Your task to perform on an android device: I want to compare the 2020 Apple MacBook Air Laptop with related items in the Ubuy app.
Image 0: 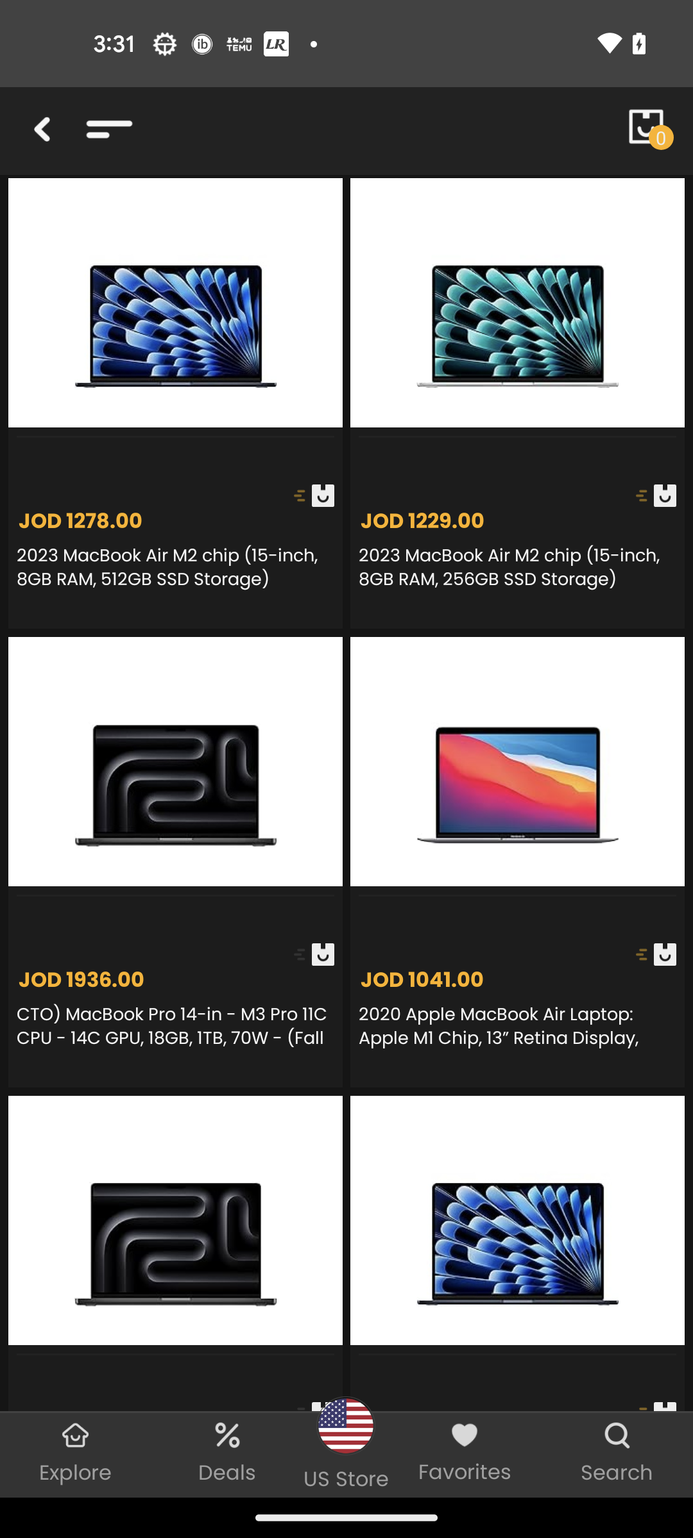
Open the 2020 Apple MacBook Air Laptop
Step 0: click (525, 777)
Image 1: 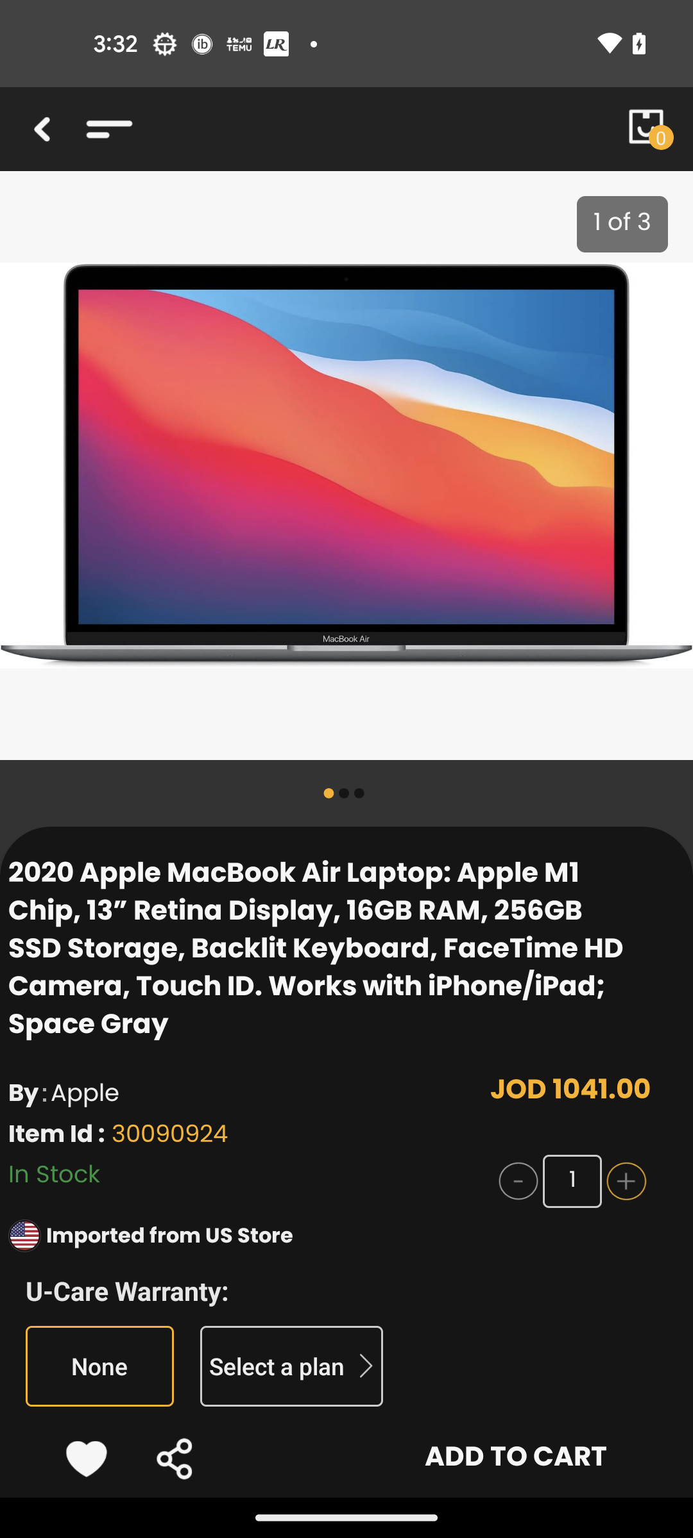
Swipe up to the other related items
Step 1: scroll down
Image 2: 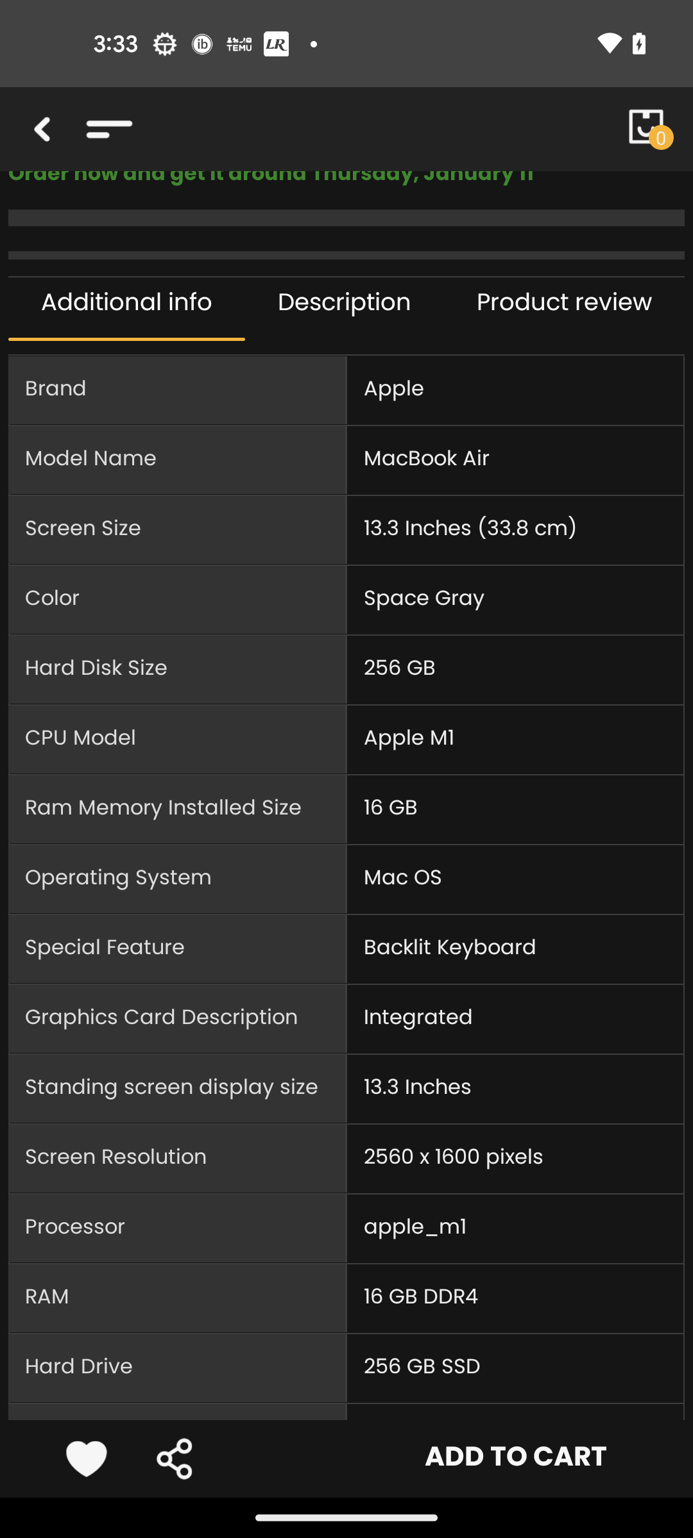
Swipe up to the other related items
Step 2: scroll down
Image 3: 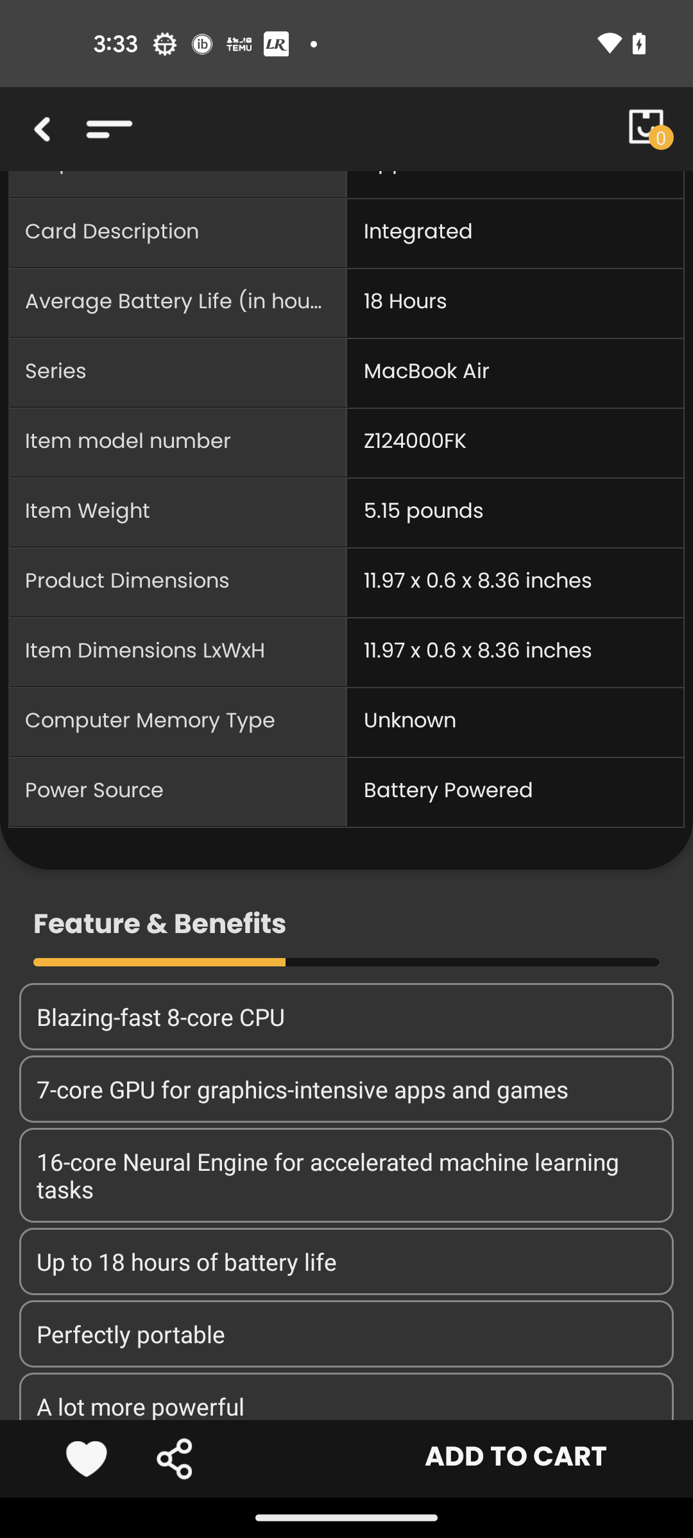
Swipe up to the other related items
Step 3: scroll down
Image 4: 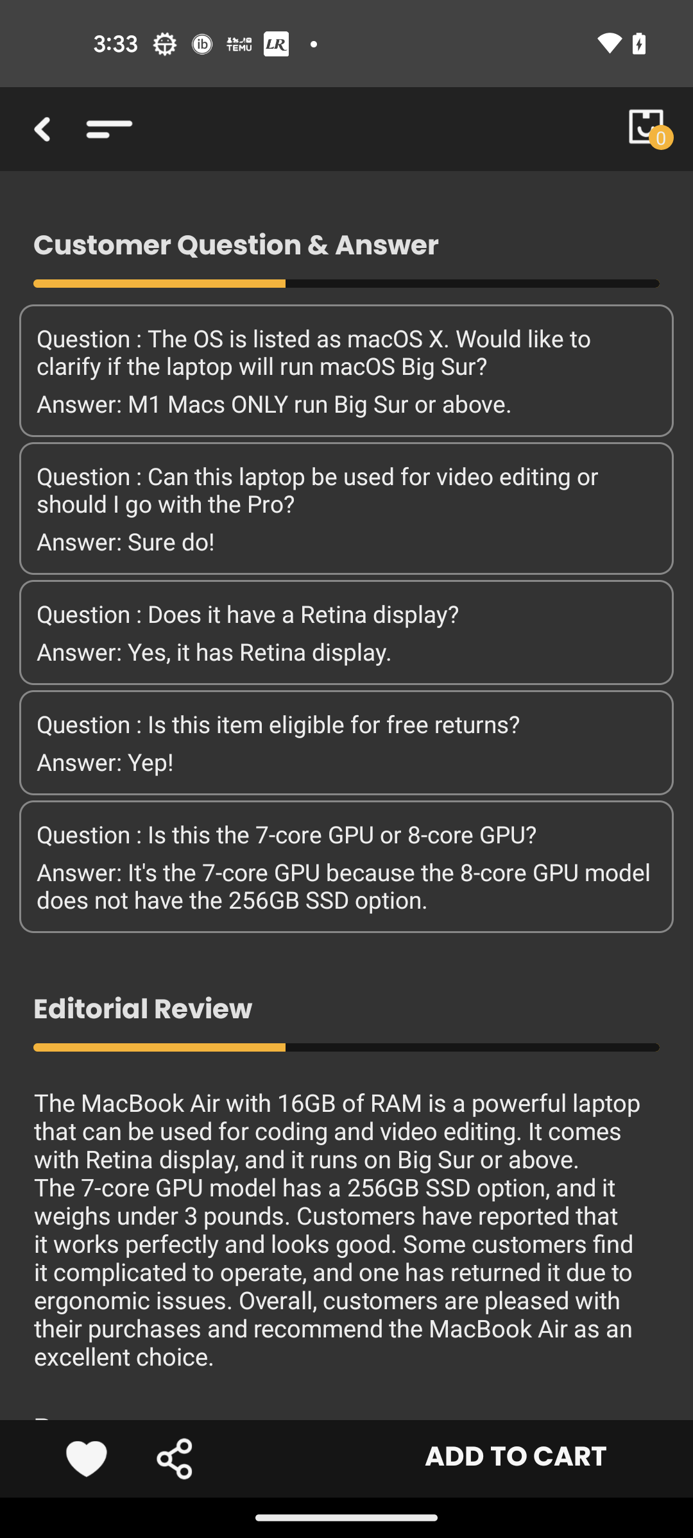
Swipe up to the other related items
Step 4: scroll down
Image 5: 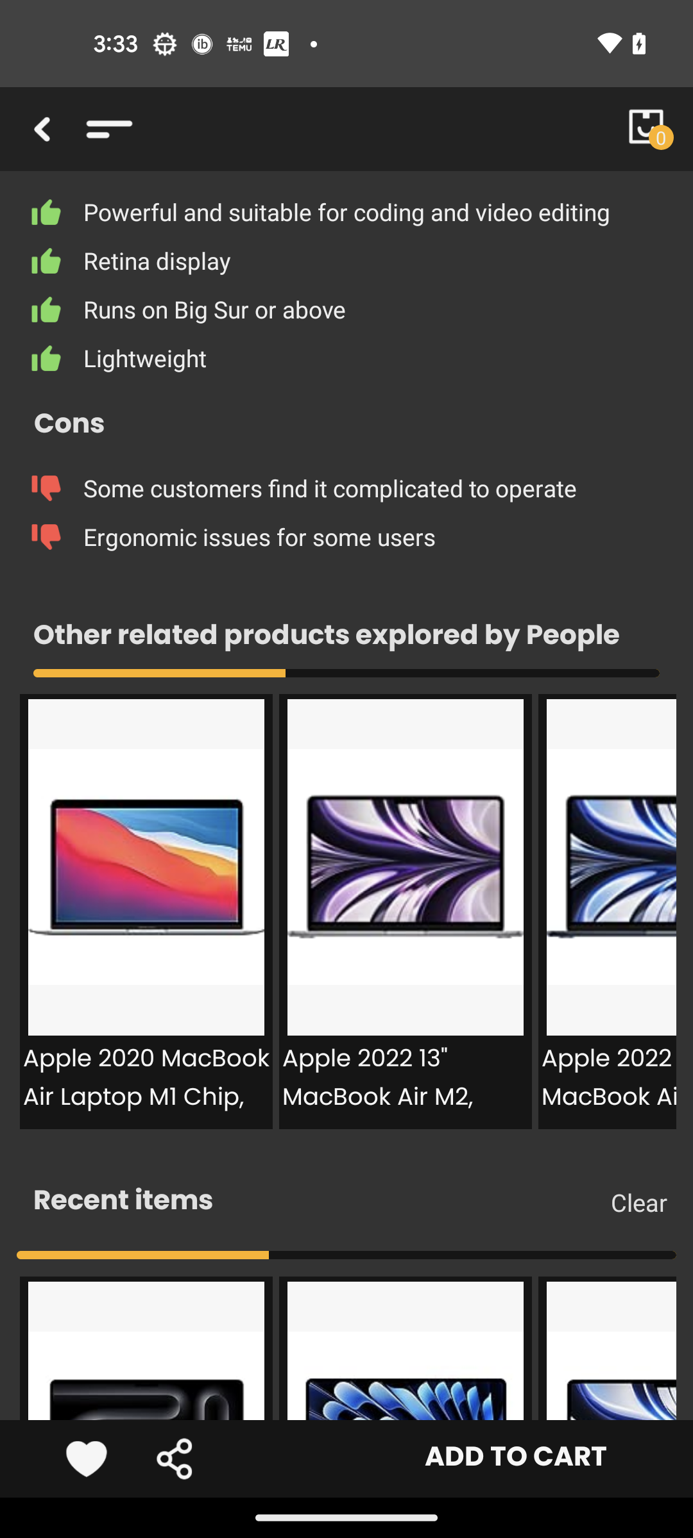
Swipe left to compare the items
Step 5: scroll right